Your task to perform on an android device: I want to set up a notification for one hour before the contemporary dance performance starts so that I don't miss it.
Image 0: 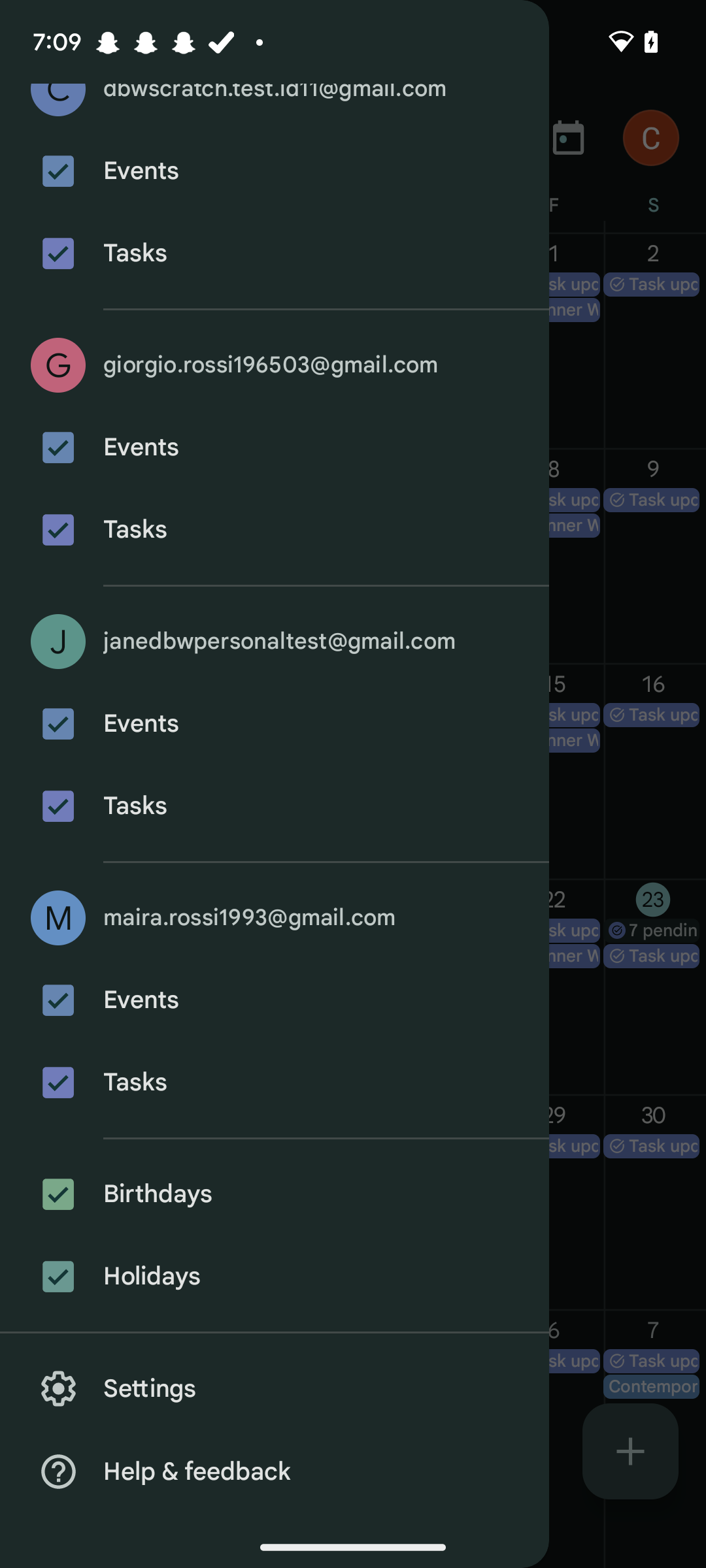
Go back to the previous screen
Step 0: press back button
Image 1: 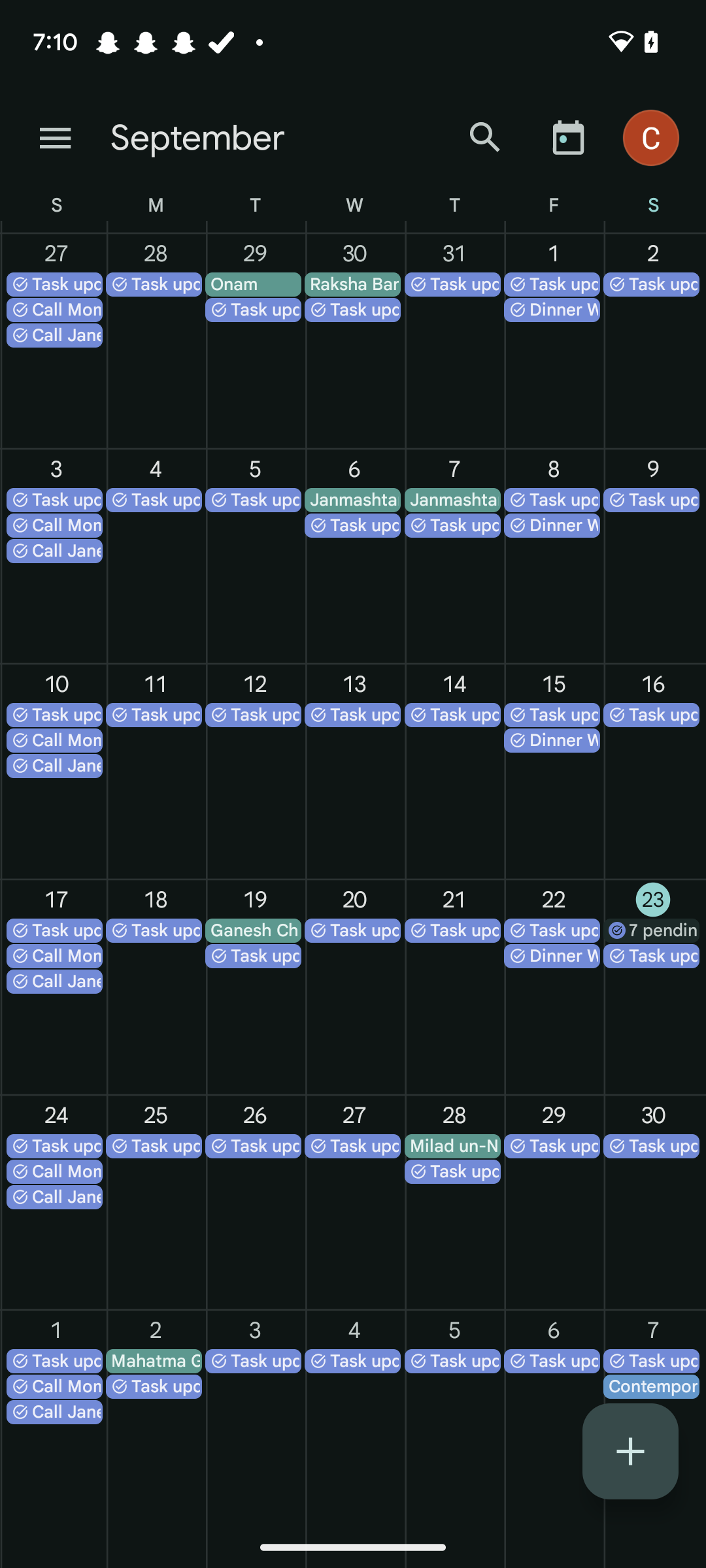
Swipe the calendar towards the left to view October month
Step 1: scroll right
Image 2: 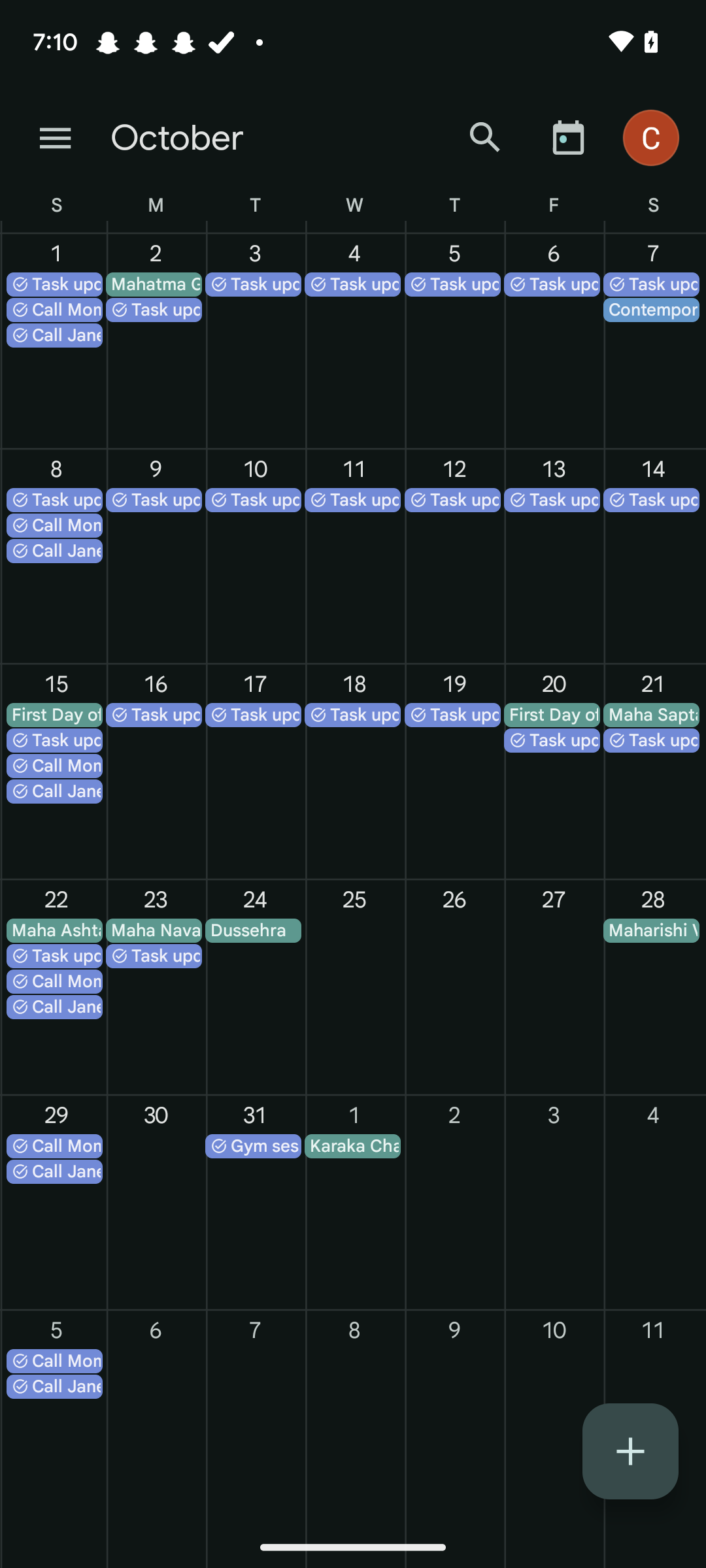
Click on the 7th Oct
Step 2: click (653, 342)
Image 3: 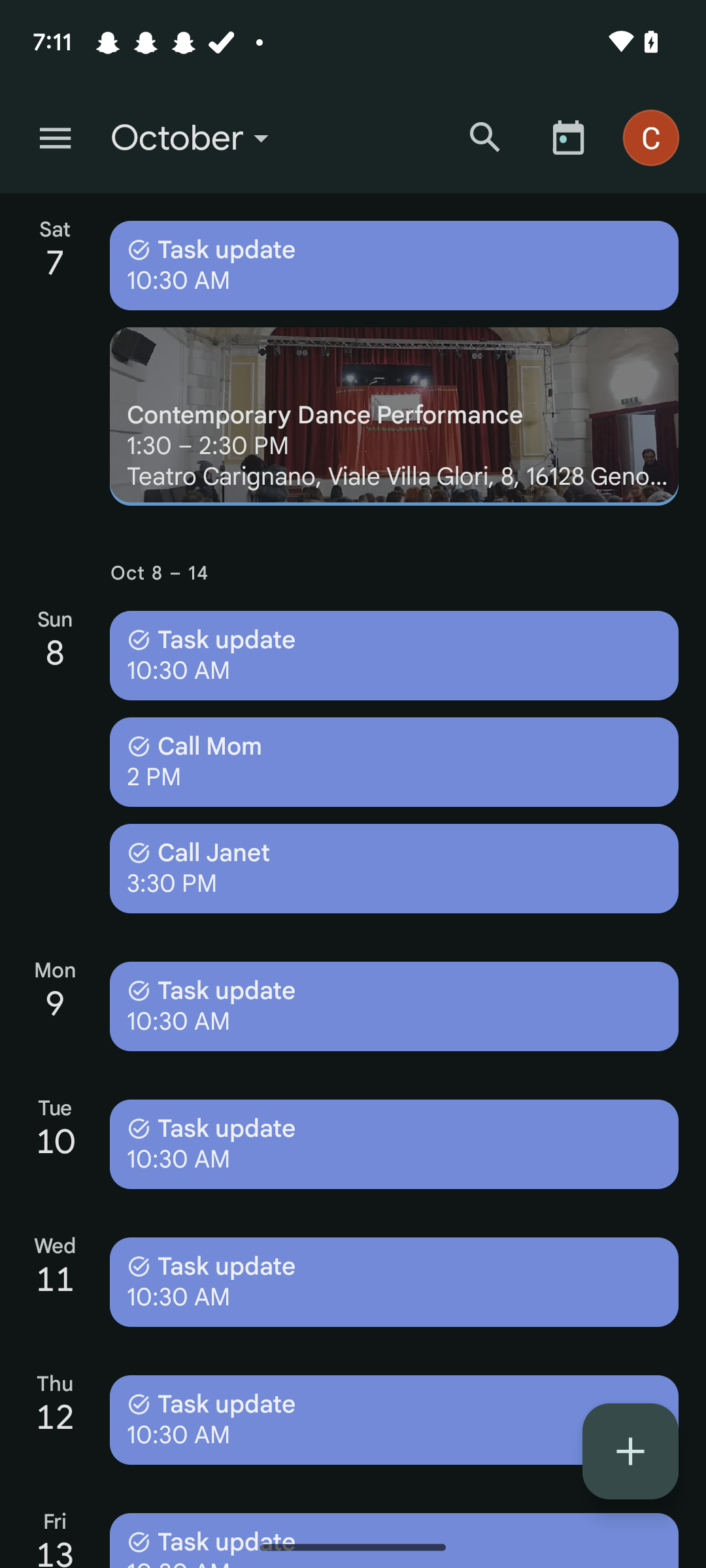
Open the contemporary dance performance
Step 3: click (394, 416)
Image 4: 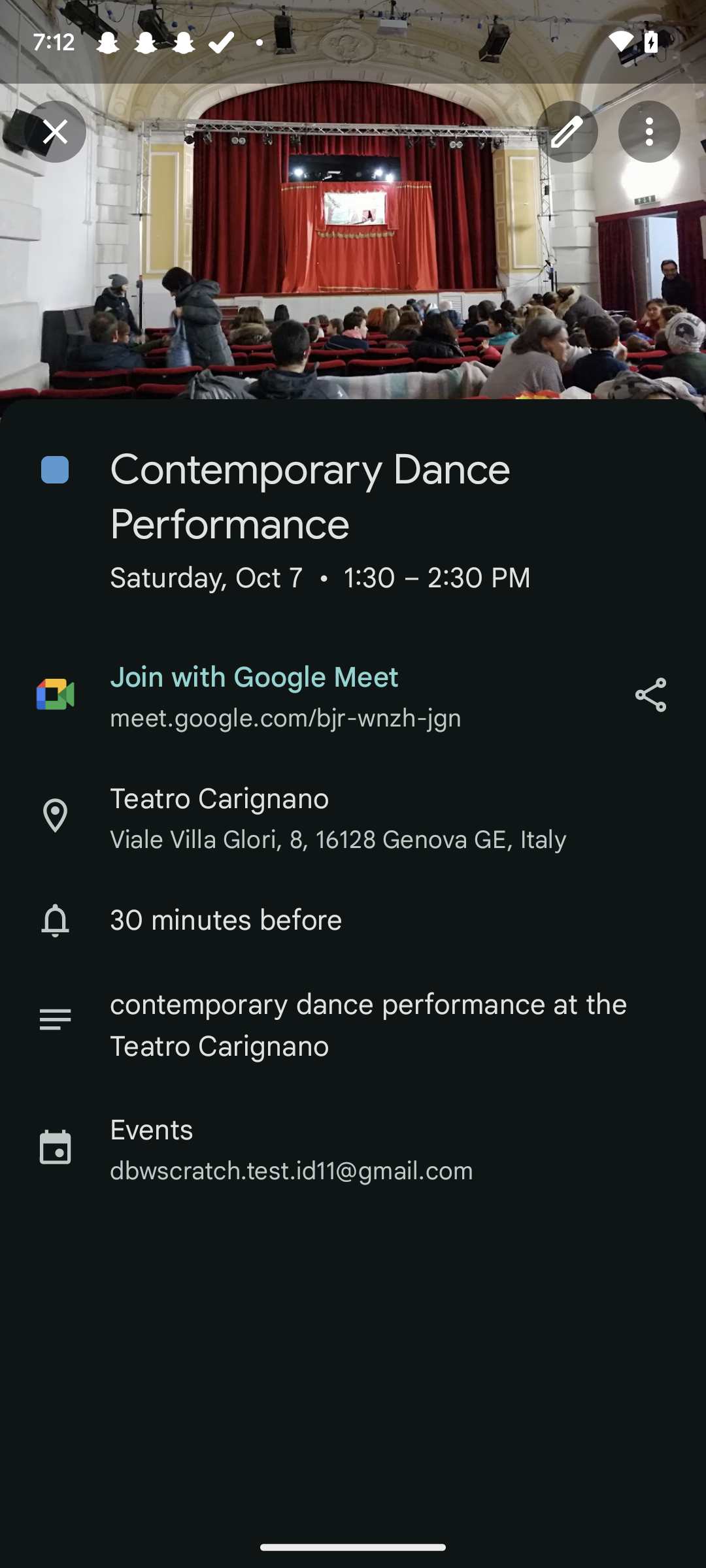
Click on the edit icon at the top of the screen
Step 4: click (567, 131)
Image 5: 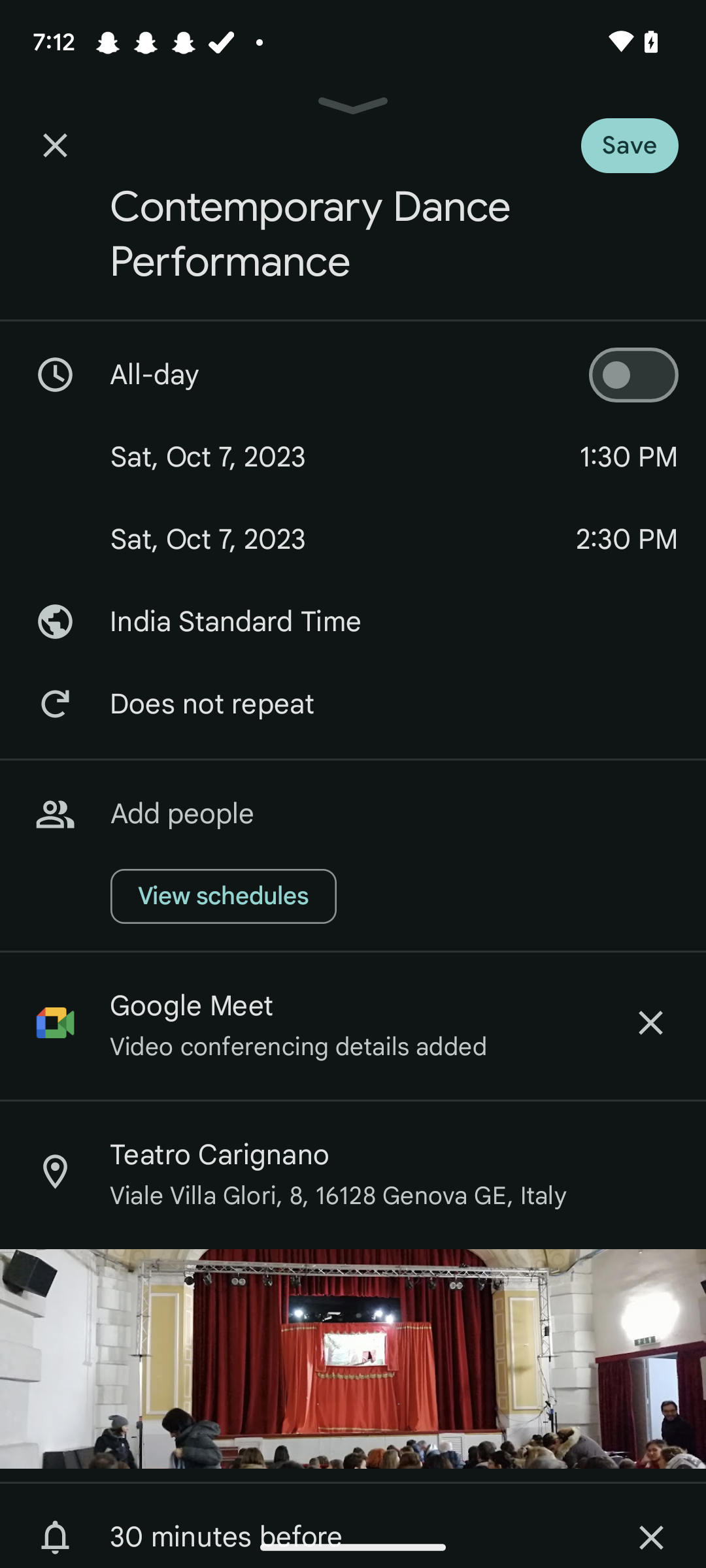
Swipe up the screen
Step 5: scroll down
Image 7: 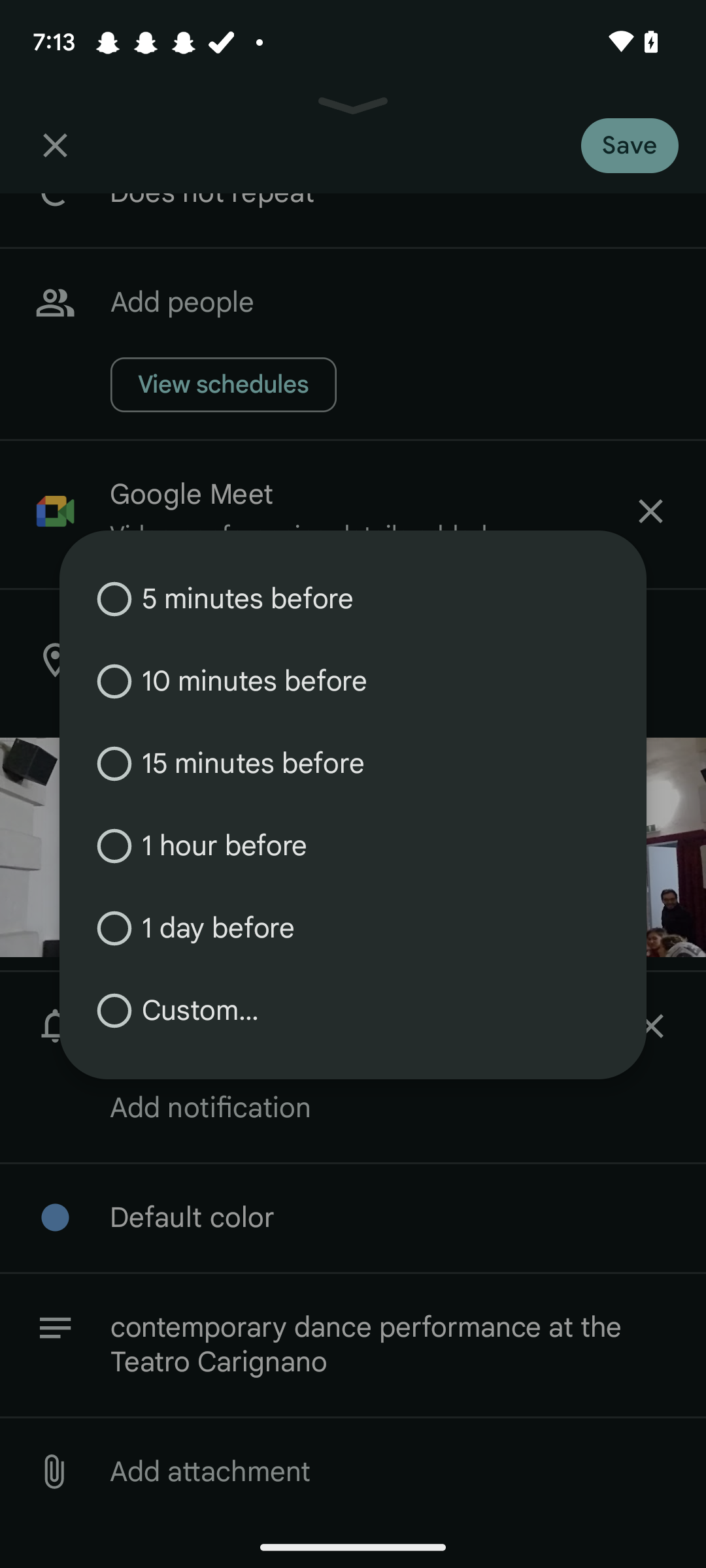
Click on the 1 hour before option
Step 7: click (353, 845)
Image 8: 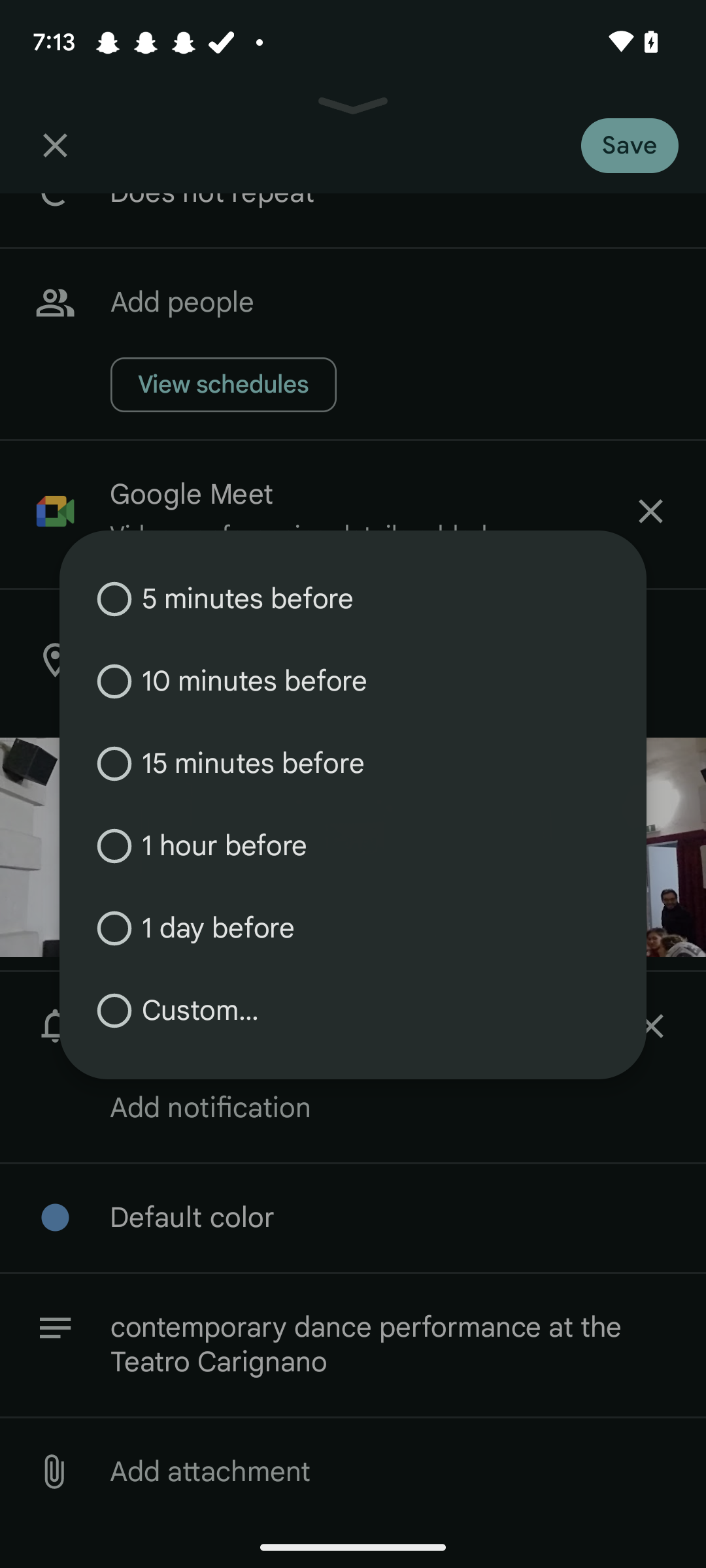
Click on the 1 hour before option
Step 8: wait
Image 9: 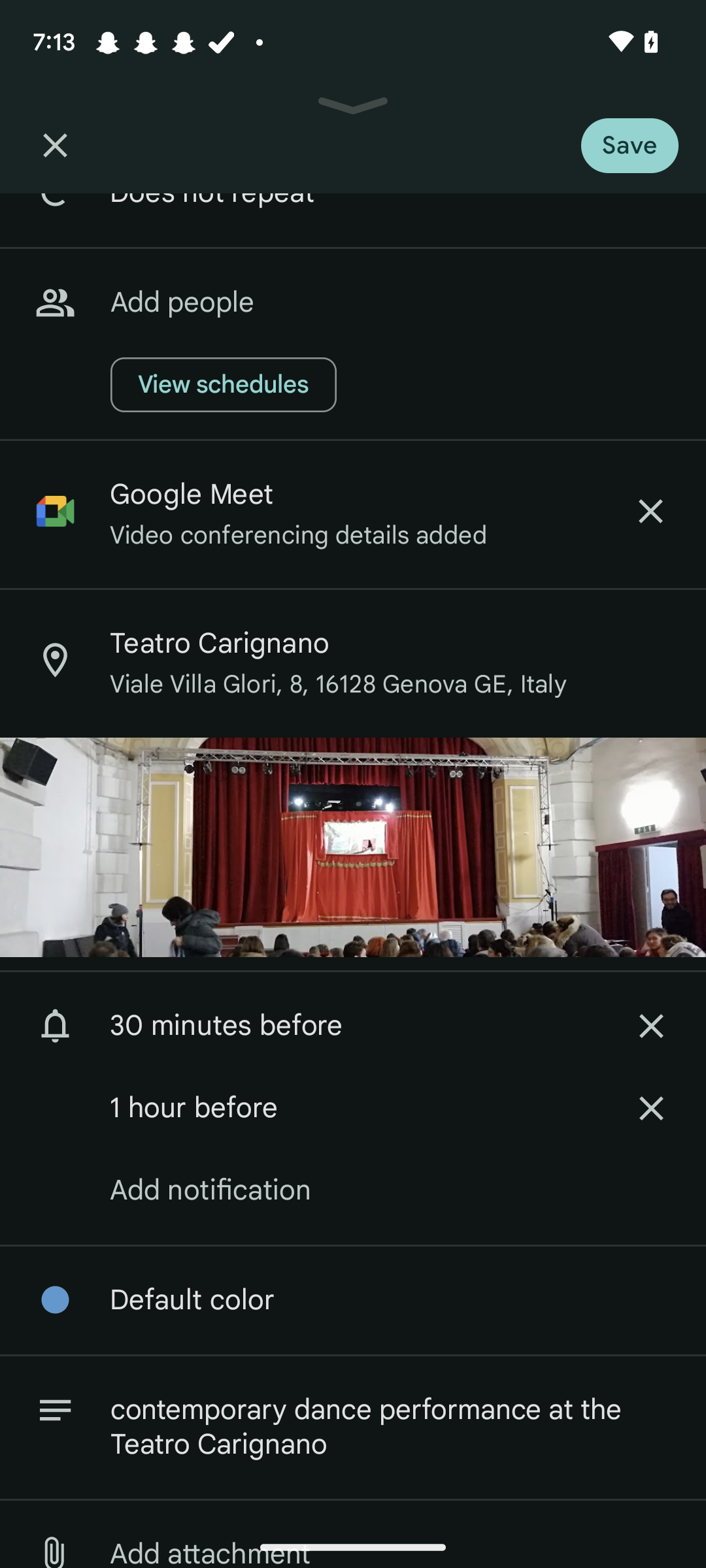
Click on the save button at the top right corner of the screen
Step 9: click (658, 138)